Your task to perform on an android device: Go to the Keep Notes app & Delete the Note My Movies
Image 0: 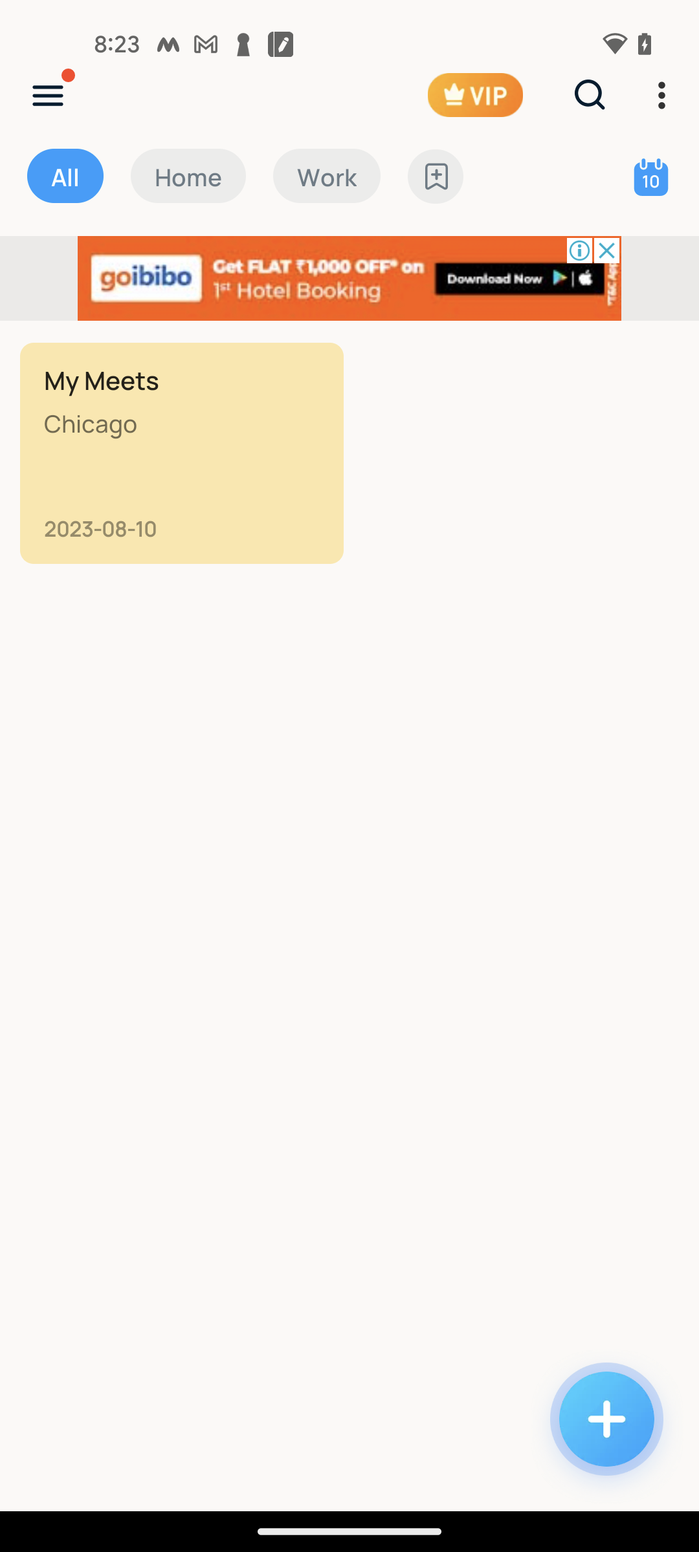
open the Keep Notes app
Step 0: open app "Keep Notes"
Image 1: 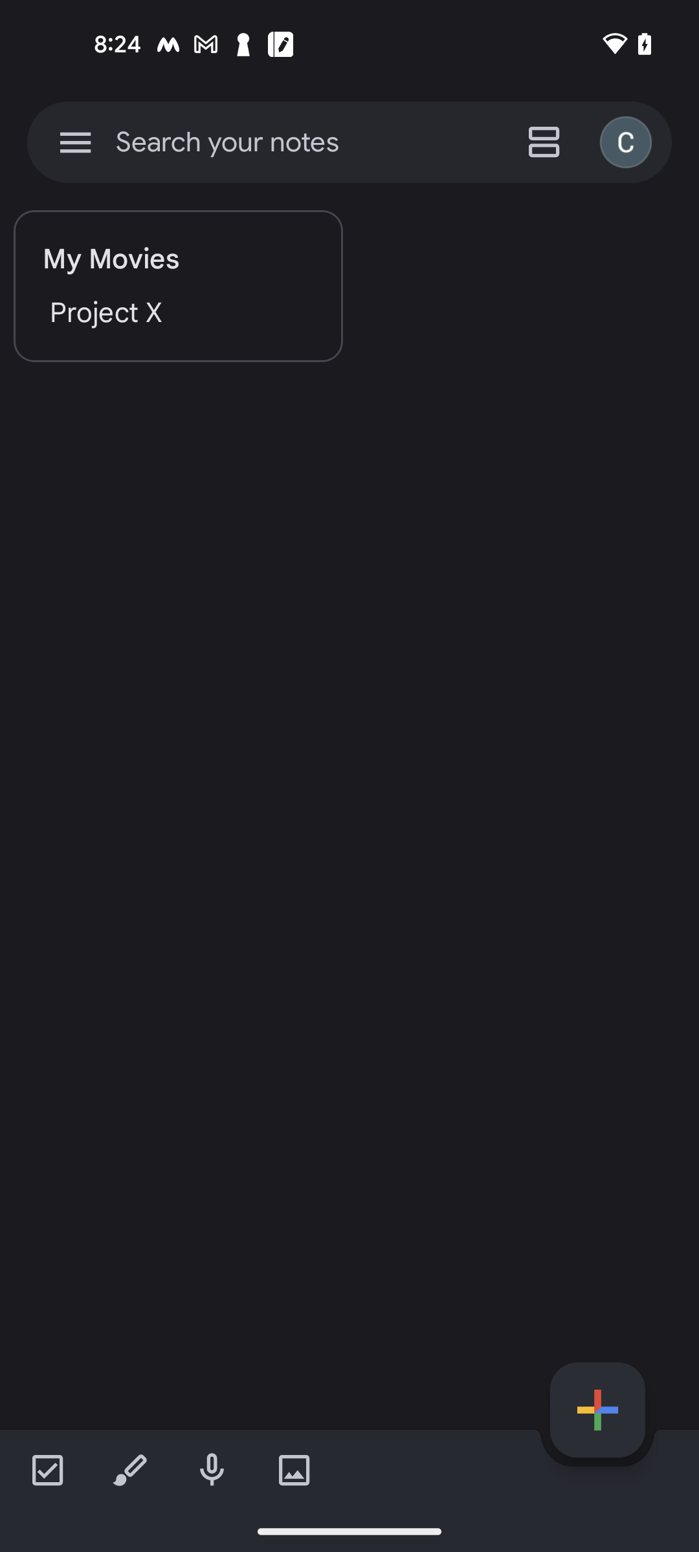
click to open the note My Movies
Step 1: click (178, 313)
Image 2: 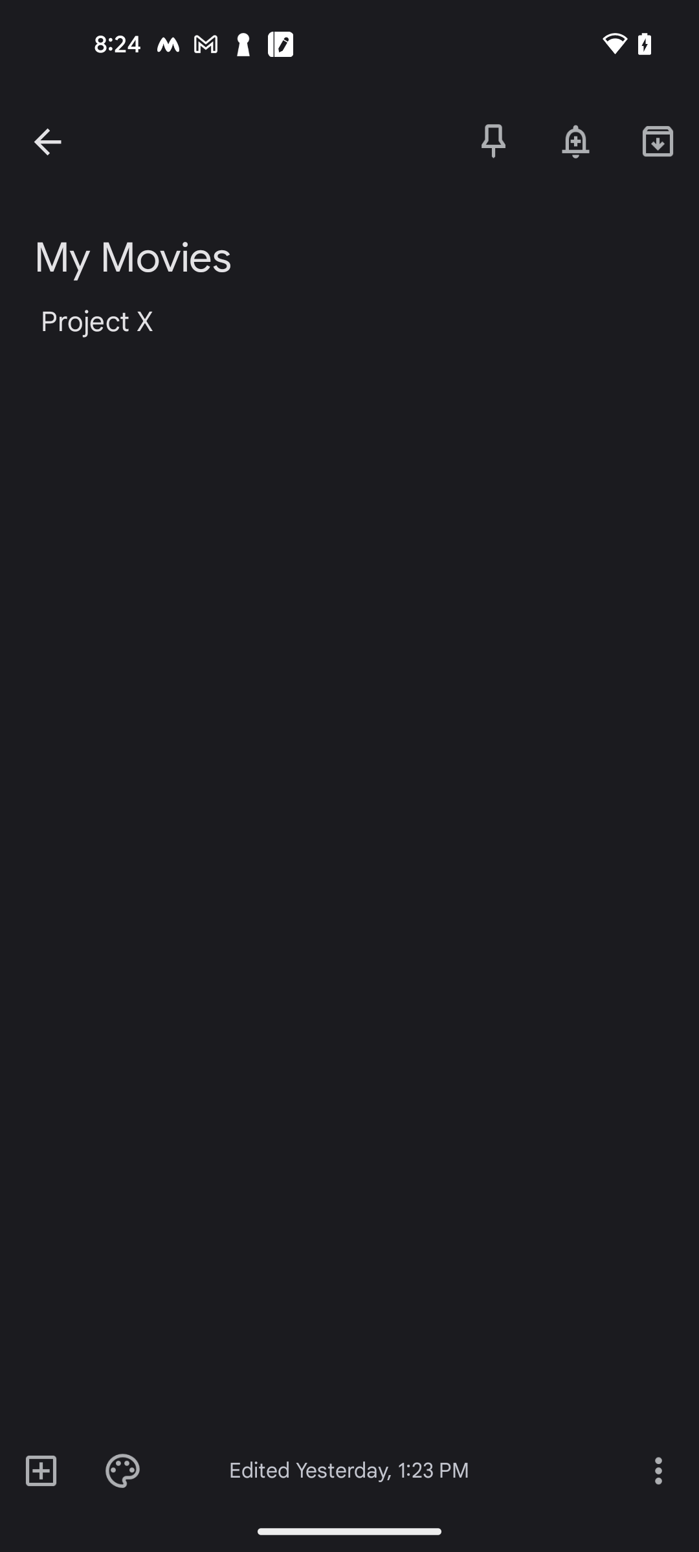
click on three dots at the bottom right corner of the screen
Step 2: click (658, 1470)
Image 3: 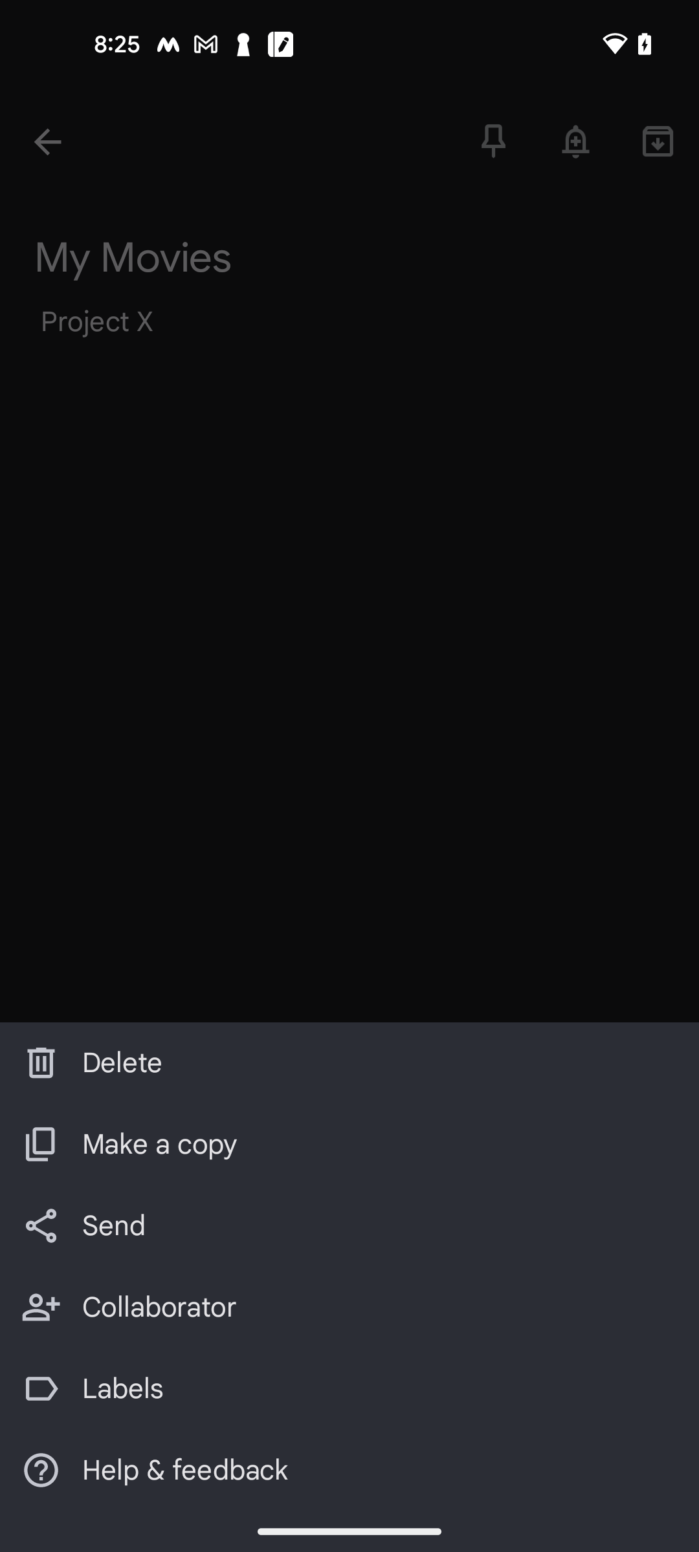
select the delete option
Step 3: click (122, 1063)